Your task to perform on an android device: The PEPUP hurdle training pack of 6 has a rating of above four stars. Compare the price of the product with similar training hurdles.
Image 0: 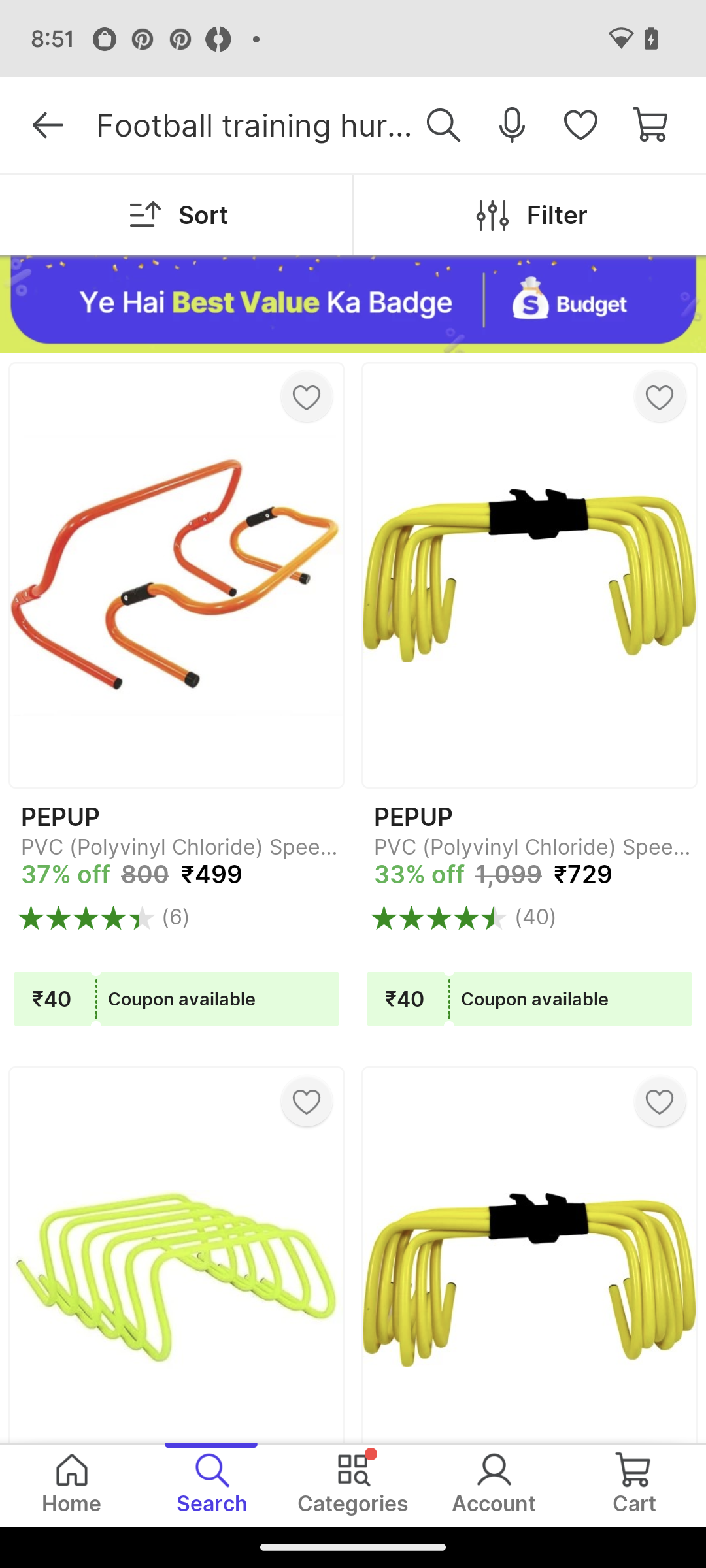
Click on the PEPUP hurdle.
Step 0: click (529, 576)
Image 1: 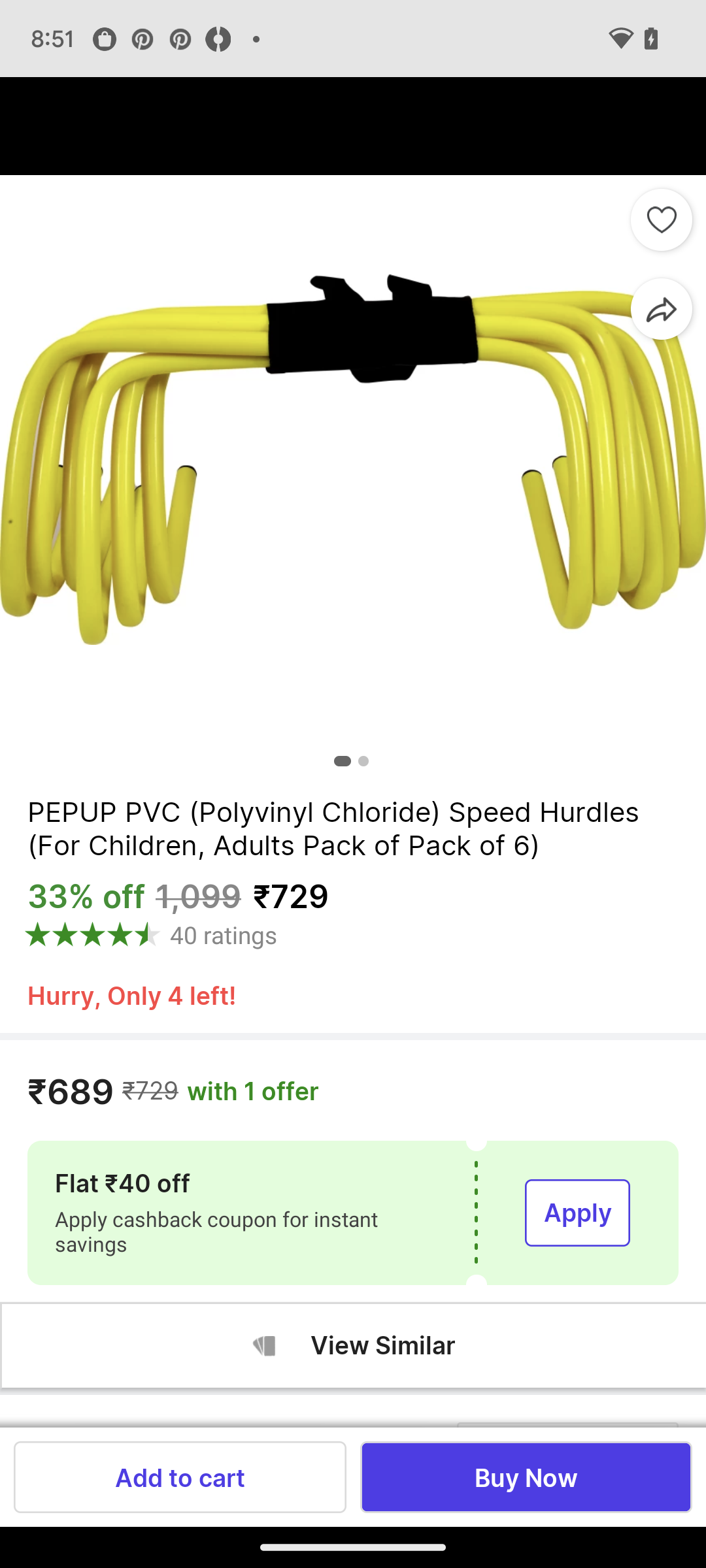
Click on the view similar button.
Step 1: click (382, 1345)
Image 2: 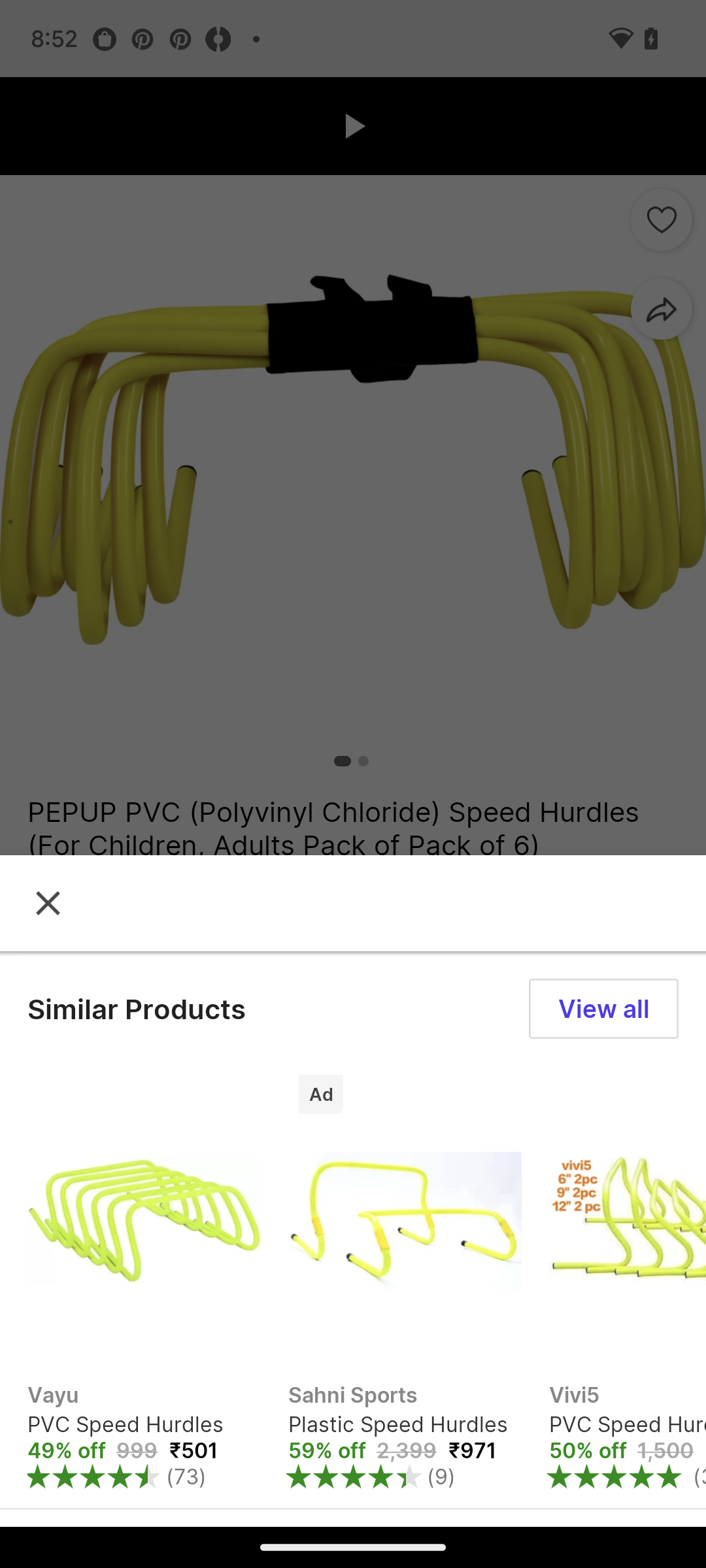
Swipe left to view more similar products and compare the prices.
Step 2: scroll right